Your task to perform on an android device: Since I have completed my shopping for hiking boots and camping gear, I will mark the task as complete in the 3 things app.
Image 0: 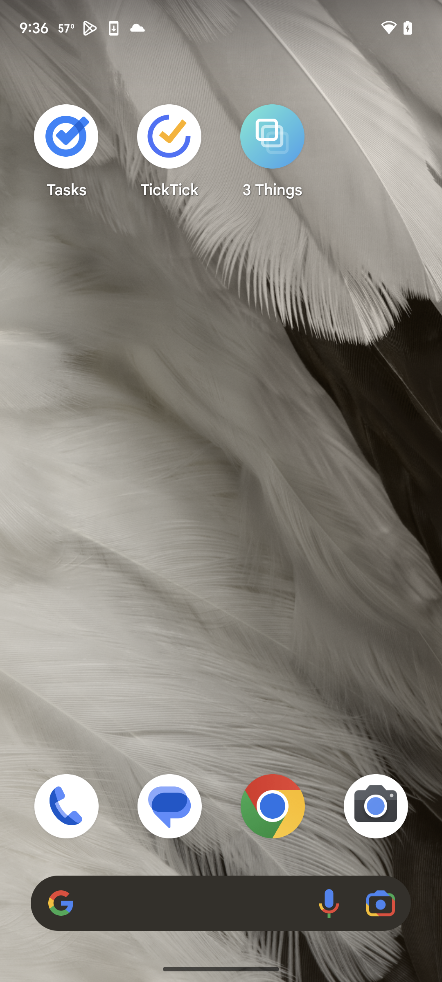
Open 3 Things app
Step 0: open app "3 Things"
Image 1: 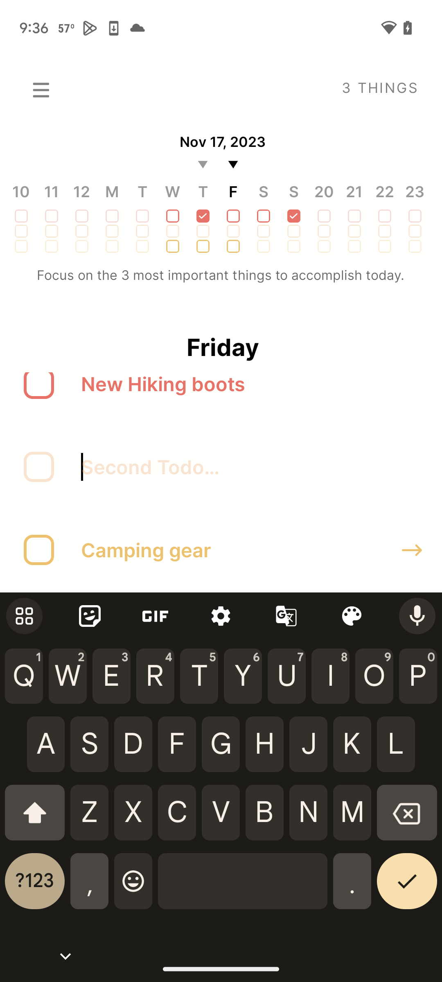
Click on the square box to mark it as complete
Step 1: click (38, 379)
Image 2: 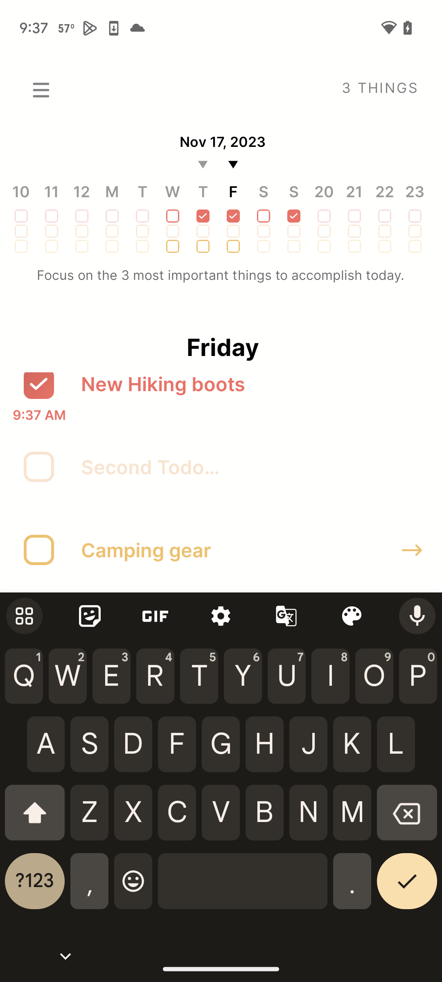
Click on the square box to mark it as complete
Step 2: click (46, 551)